Your task to perform on an android device: The flat in 8300 Knokke that costs 2000 euros is my most preferred among all the properties, and I would like to see more information about it.
Image 0: 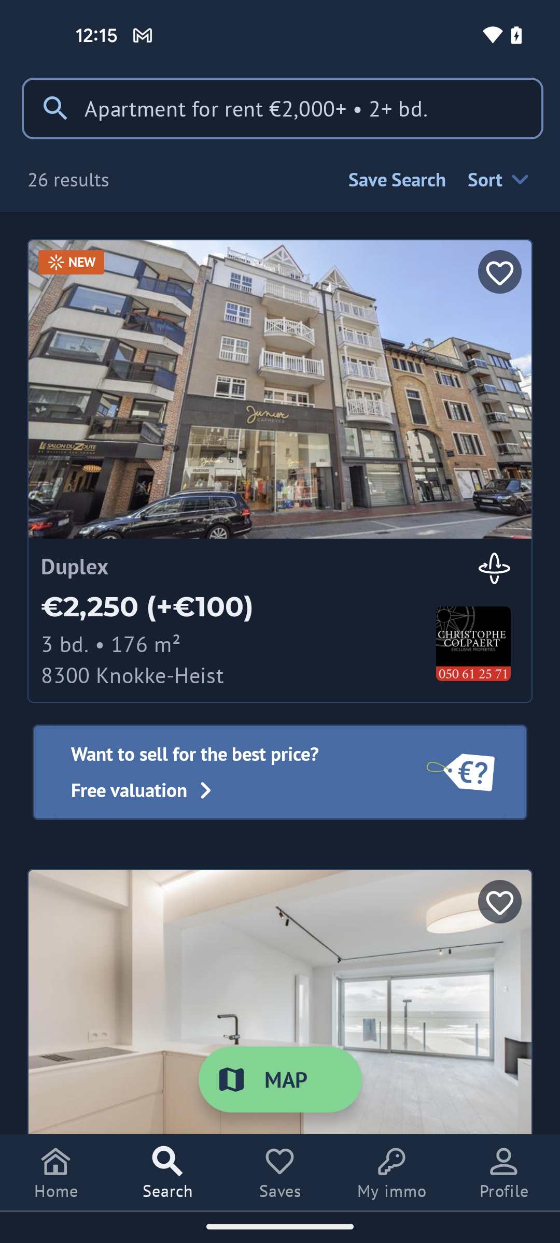
Swipe up to view the Apartment in 2000 euro 8300 Knokke
Step 0: scroll down
Image 1: 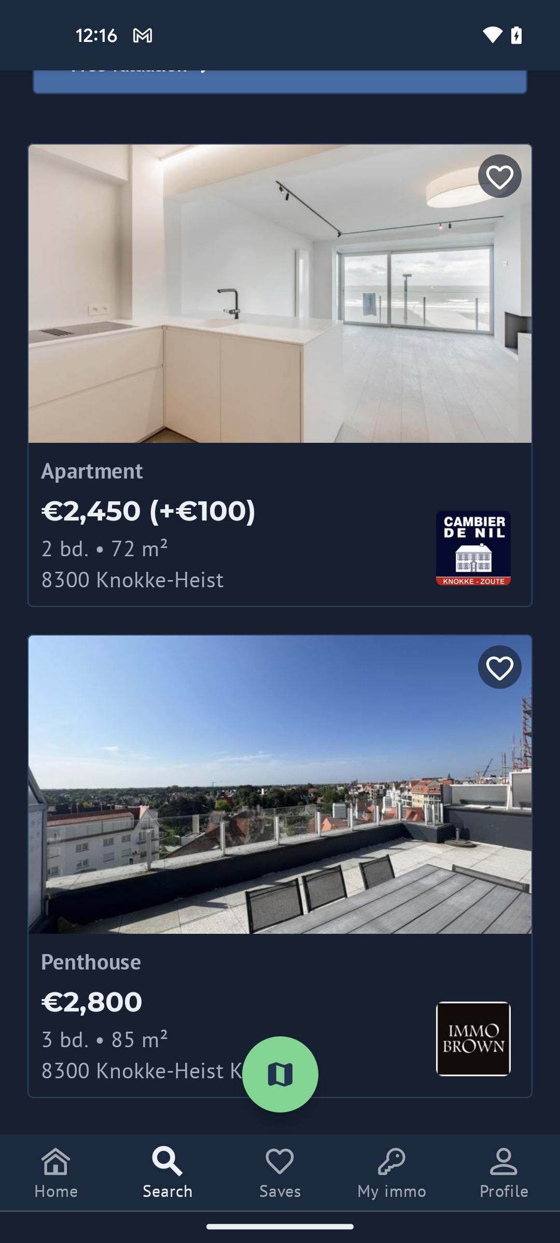
Swipe up to view the Apartment in 2000 euro 8300 Knokke
Step 1: scroll down
Image 2: 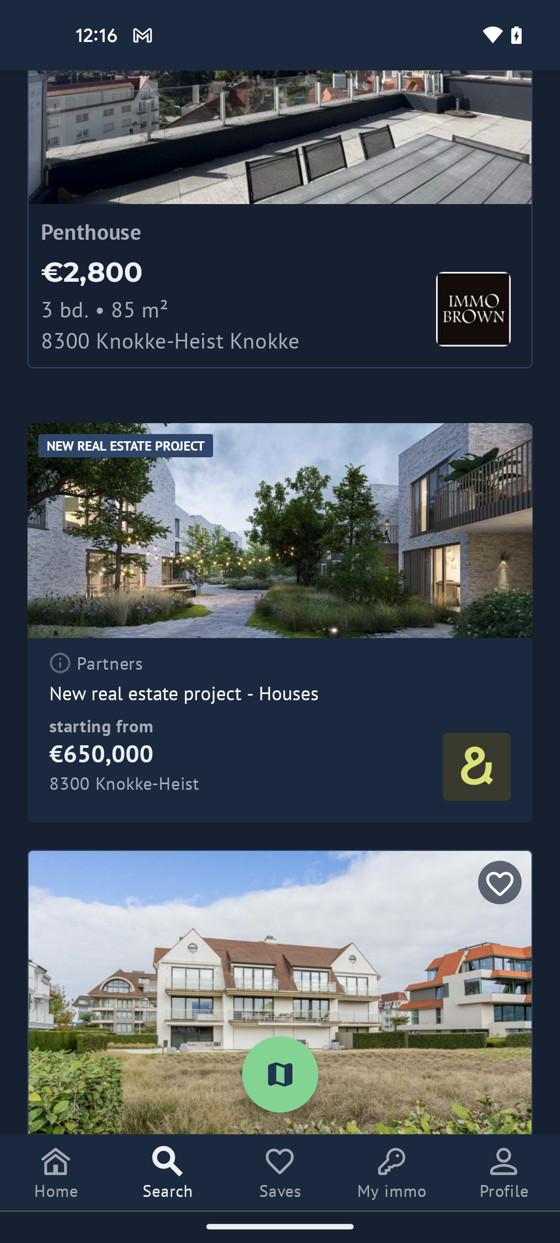
Swipe up to view the Apartment in 2000 euro 8300 Knokke
Step 2: scroll down
Image 3: 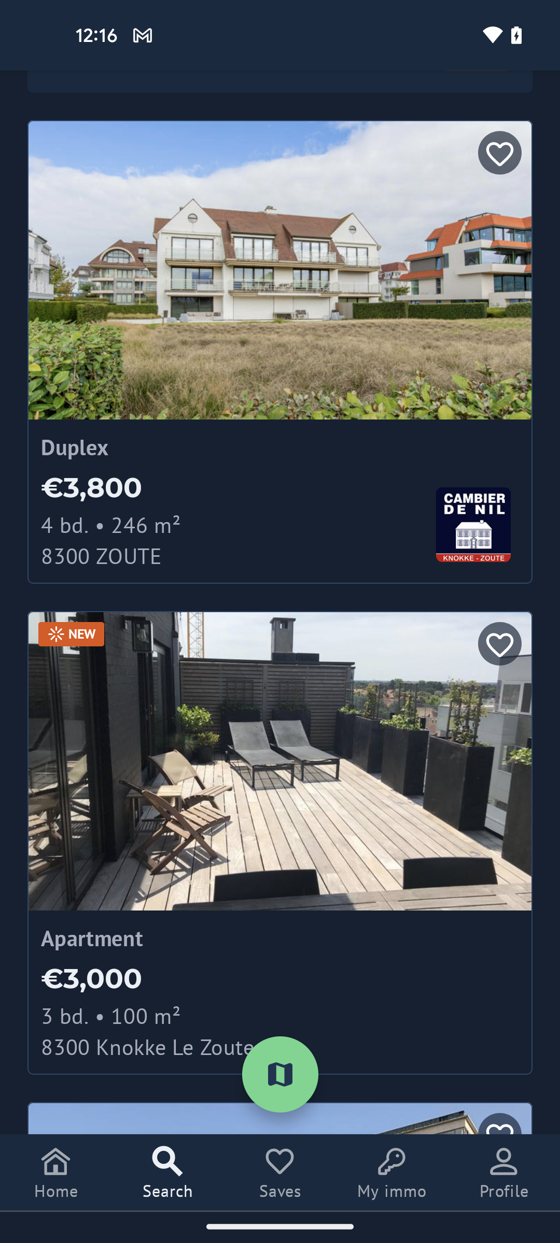
Swipe up to view the Apartment in 2000 euro 8300 Knokke
Step 3: scroll down
Image 4: 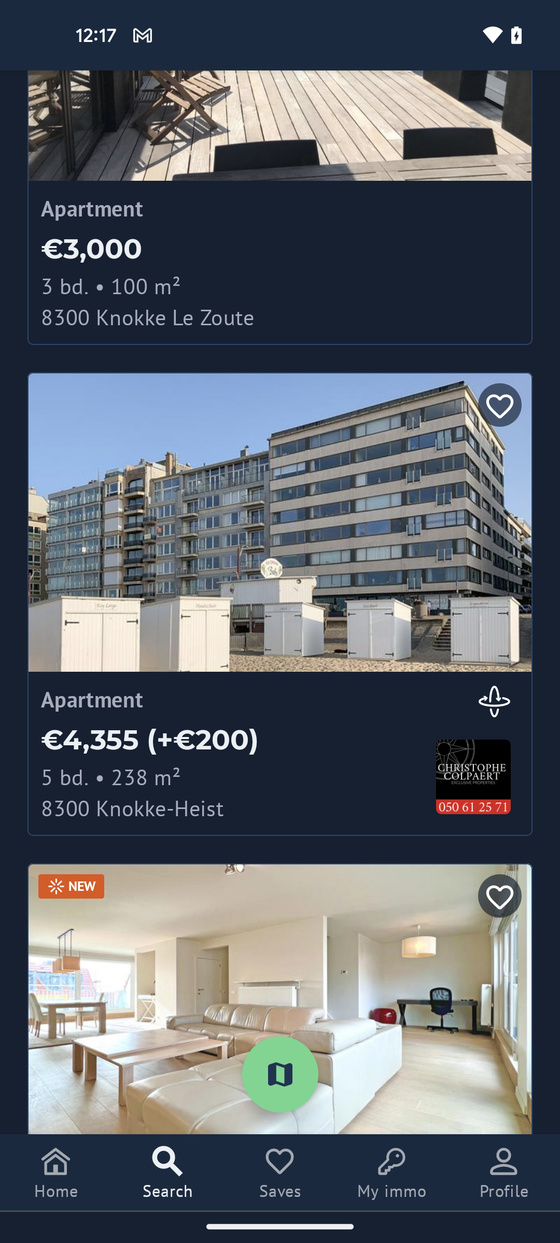
Swipe up to view the Apartment in 2000 euro 8300 Knokke
Step 4: scroll down
Image 5: 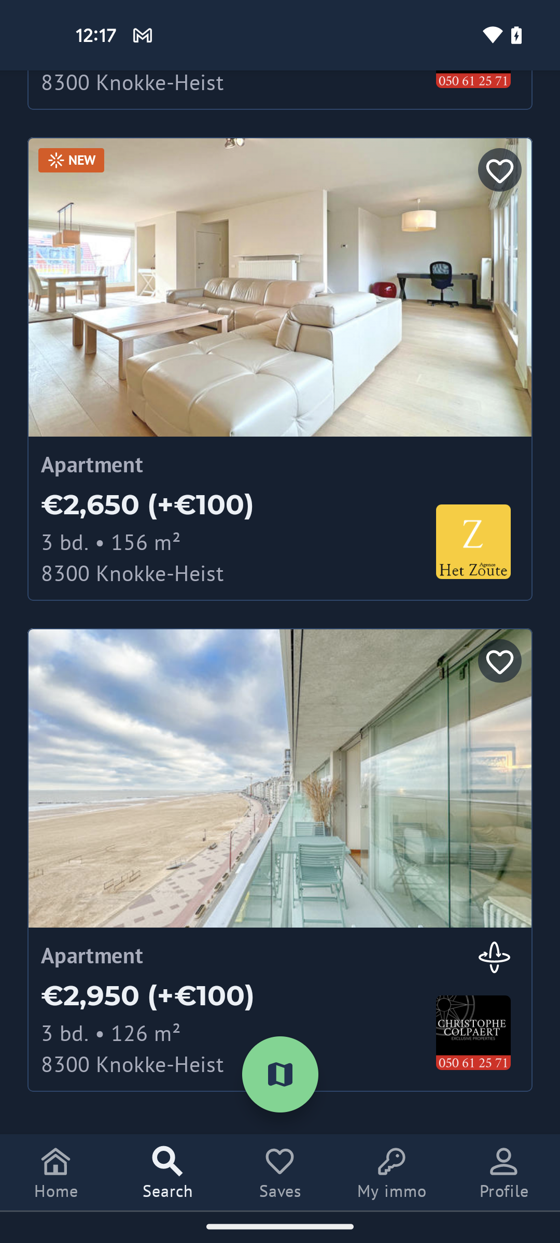
Swipe up to view the Apartment in 2000 euro 8300 Knokke
Step 5: scroll down
Image 6: 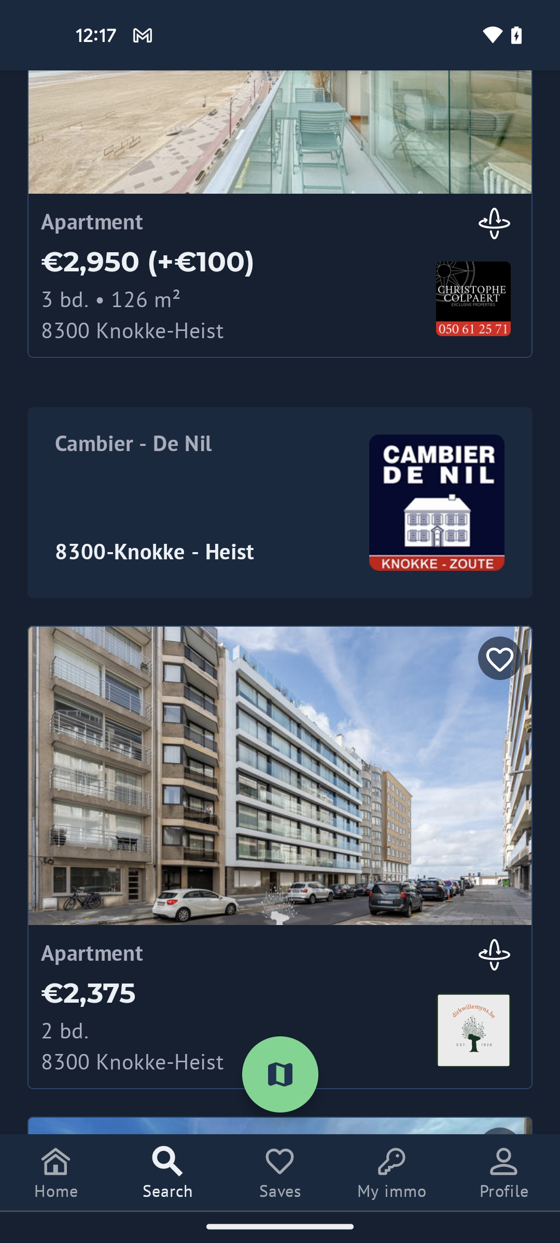
Swipe up to view the Apartment in 2000 euro 8300 Knokke
Step 6: scroll down
Image 7: 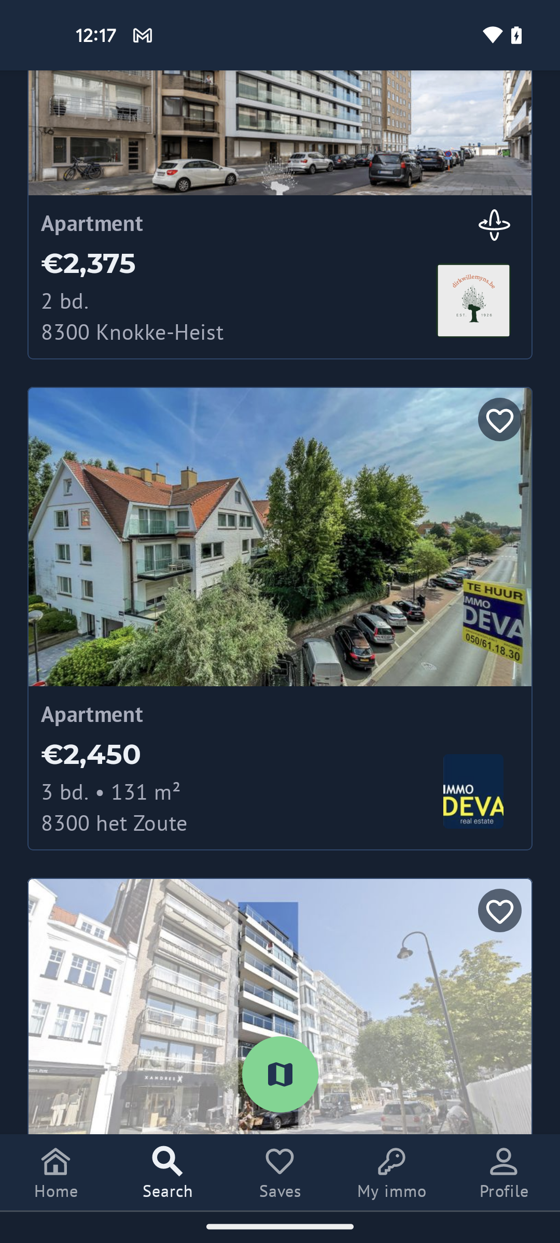
Swipe up to view the Apartment in 2000 euro 8300 Knokke
Step 7: scroll down
Image 8: 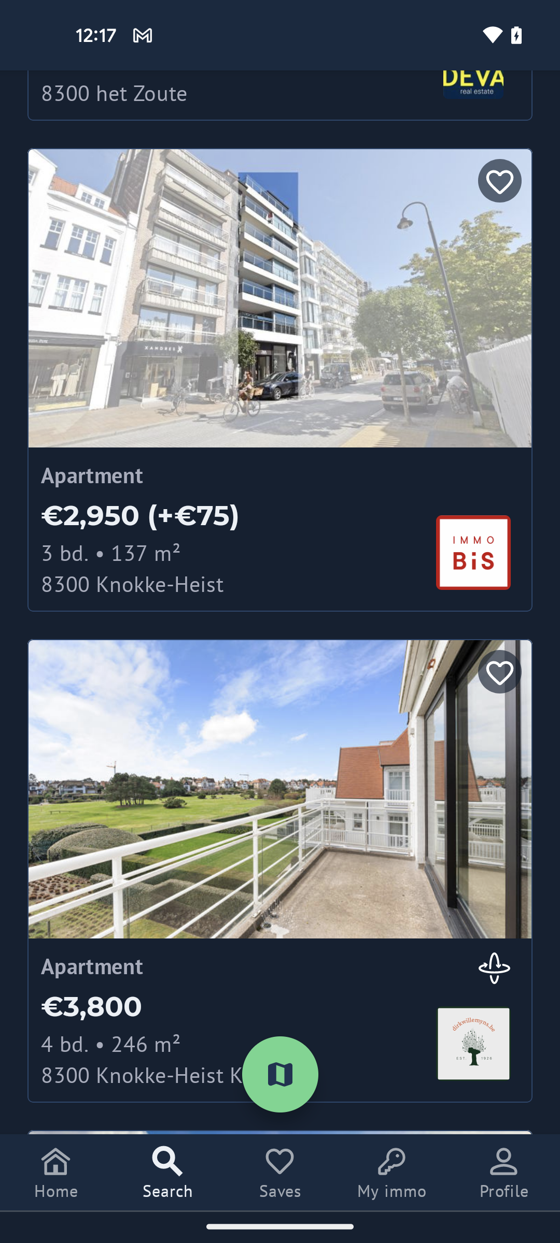
Swipe up to view the Apartment in 2000 euro 8300 Knokke
Step 8: scroll down
Image 9: 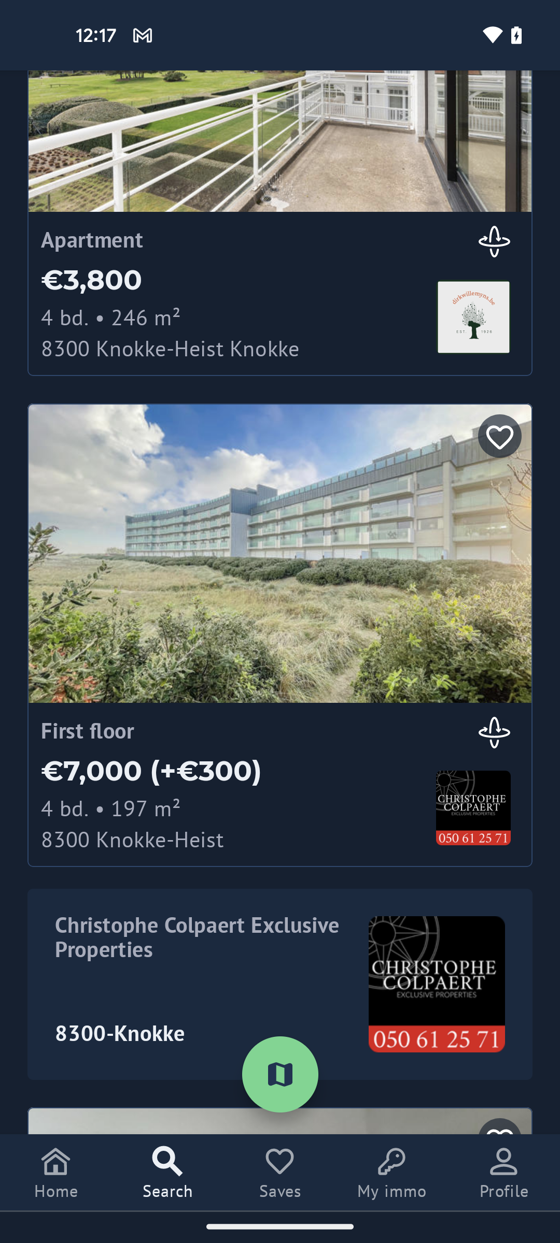
Swipe up to view the Apartment in 2000 euro 8300 Knokke
Step 9: scroll down
Image 10: 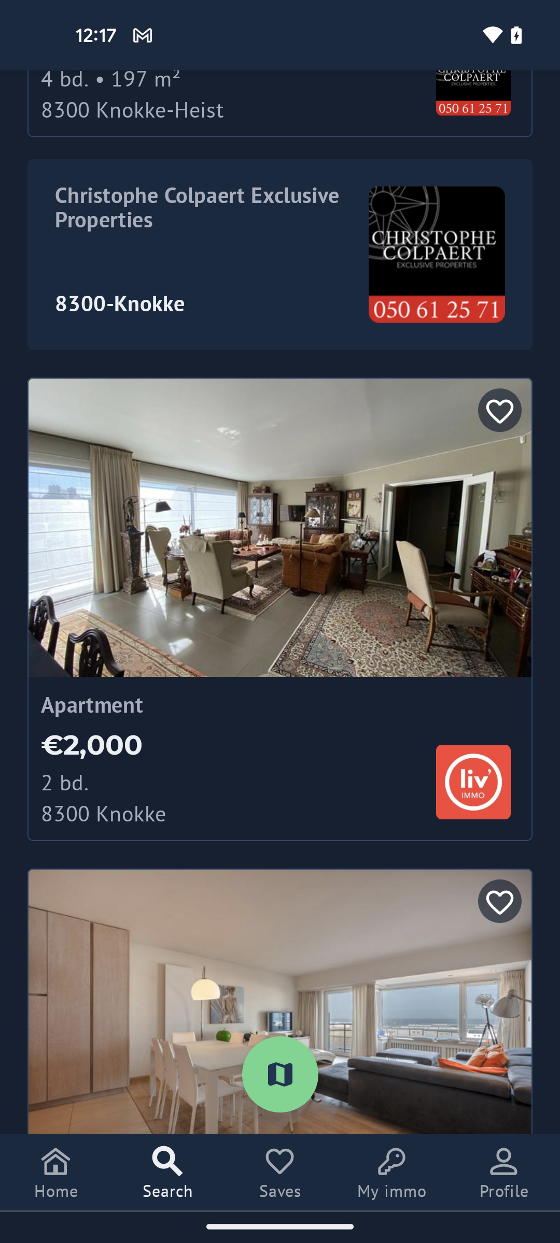
Tap on the 2000 euro apartment
Step 10: click (280, 527)
Image 11: 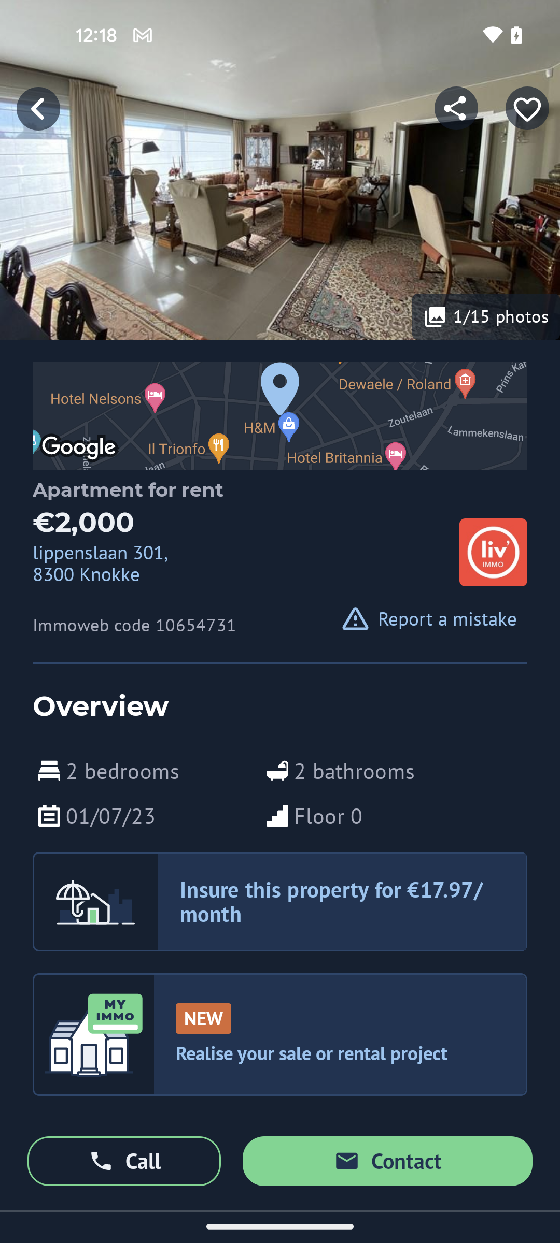
Swipe up to view the details
Step 11: scroll down
Image 12: 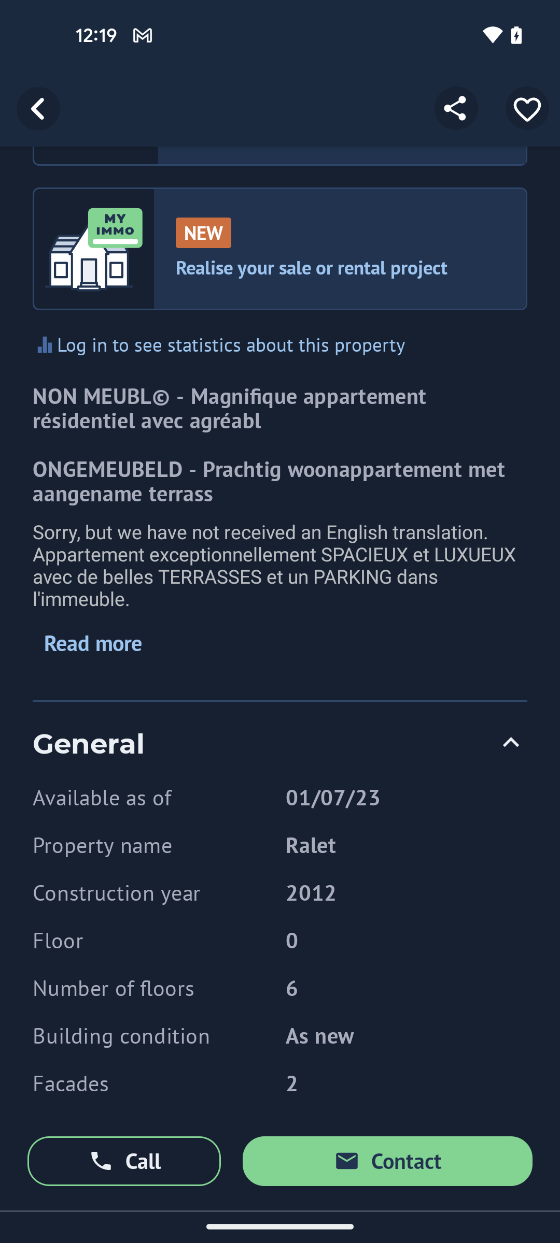
Tap on read more option
Step 12: click (93, 643)
Image 13: 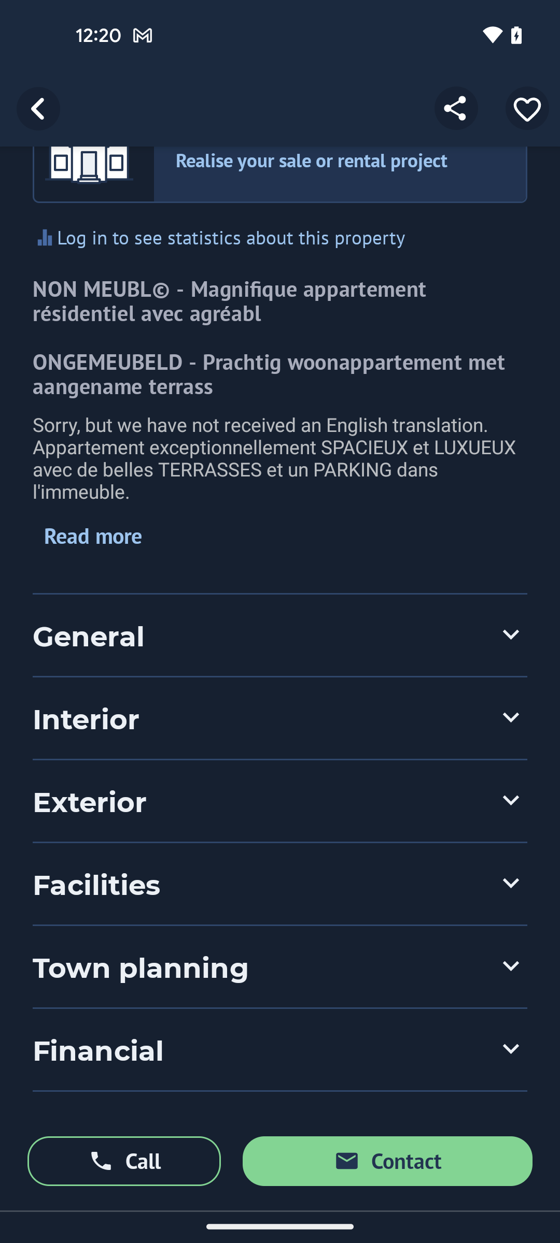
Tap on read more option
Step 13: click (93, 536)
Image 14: 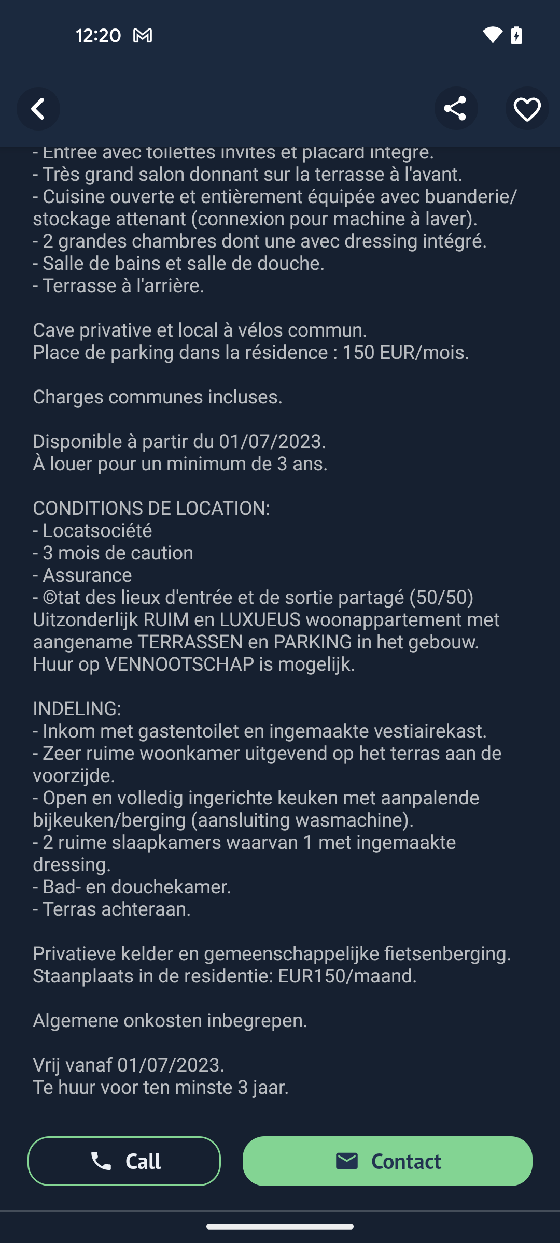
Swipe up to view more
Step 14: scroll down
Image 15: 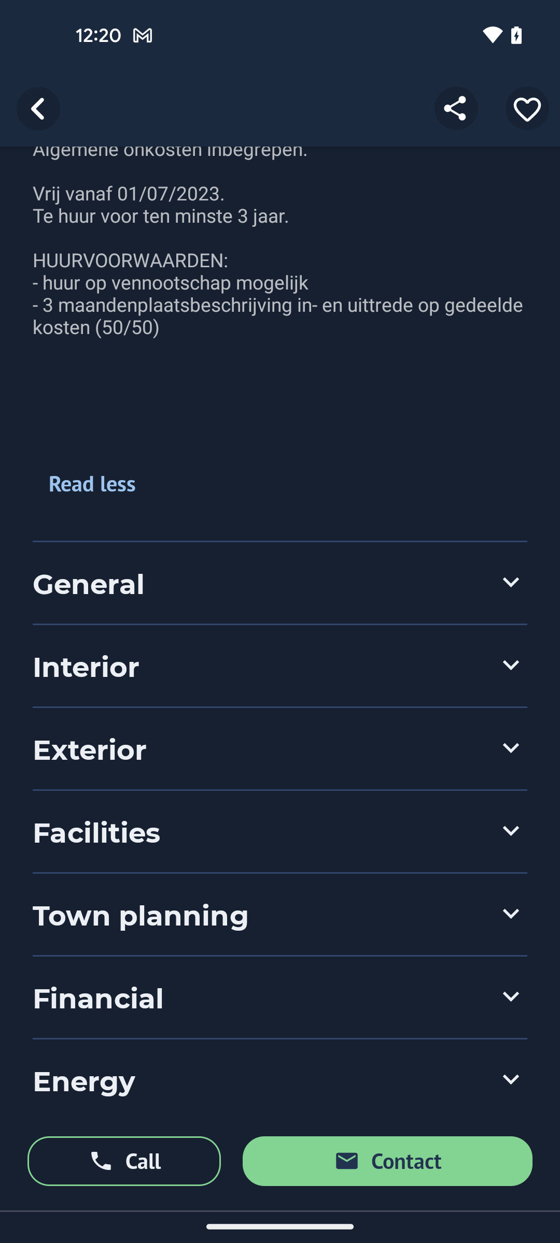
Tap on the general option
Step 15: click (279, 583)